Your task to perform on an android device: Natalie wants to know my current location and asked me to share my current city location, so share my current location with her in the Snapchat app.
Image 0: 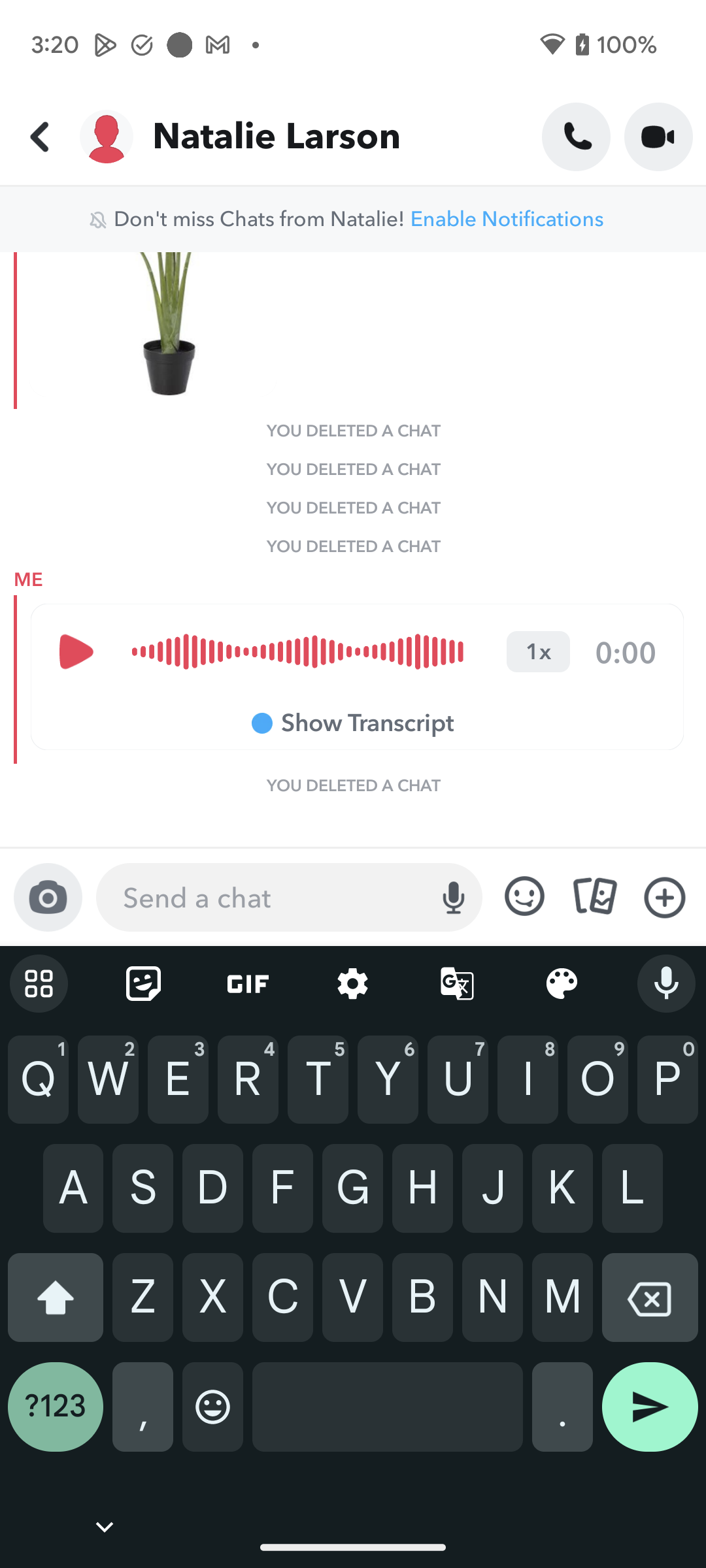
Click on the plus icon to view the share location option.
Step 0: click (664, 897)
Image 1: 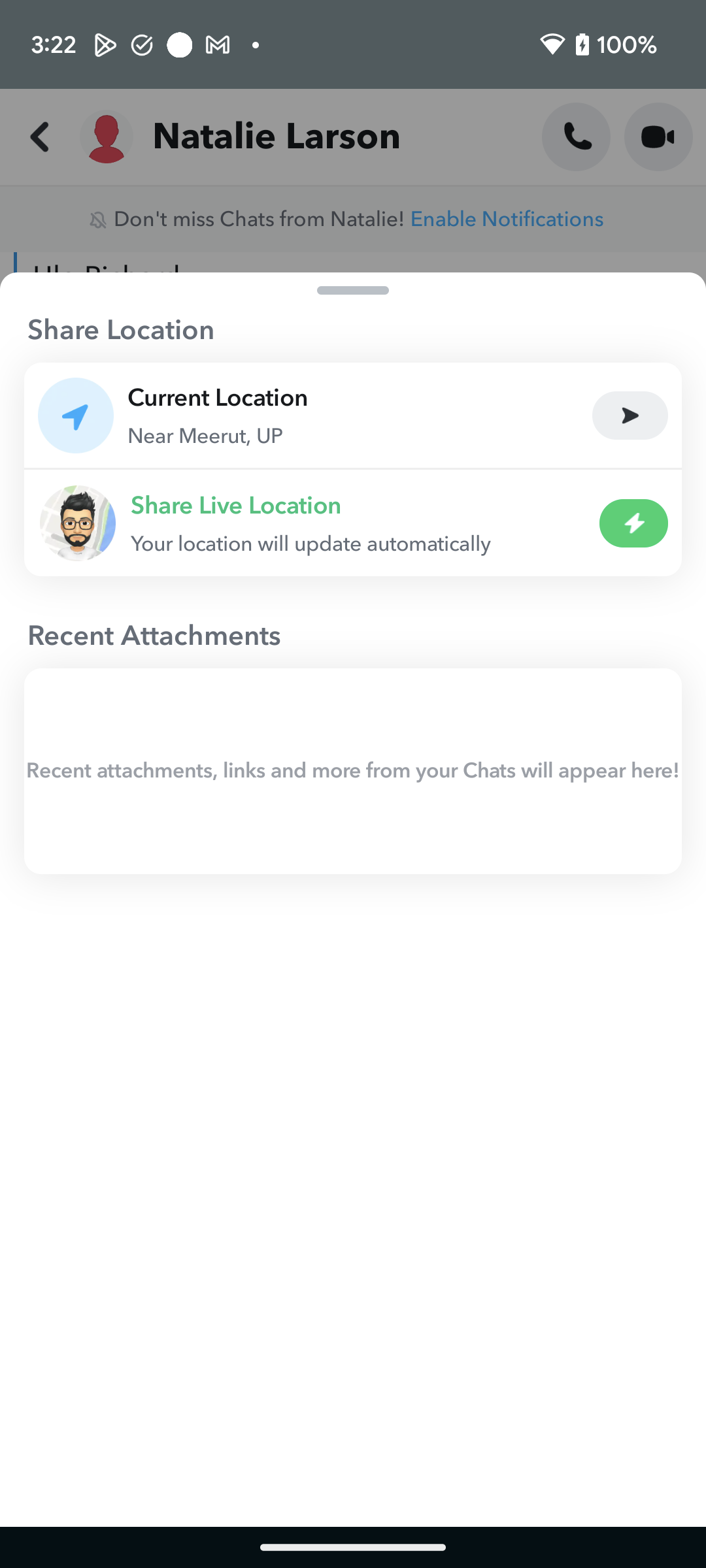
Click on the send button icon to send the current location with Natalie.
Step 1: click (630, 414)